Your task to perform on an android device: Open the clockbuddy app and rest the stopwatch.
Image 0: 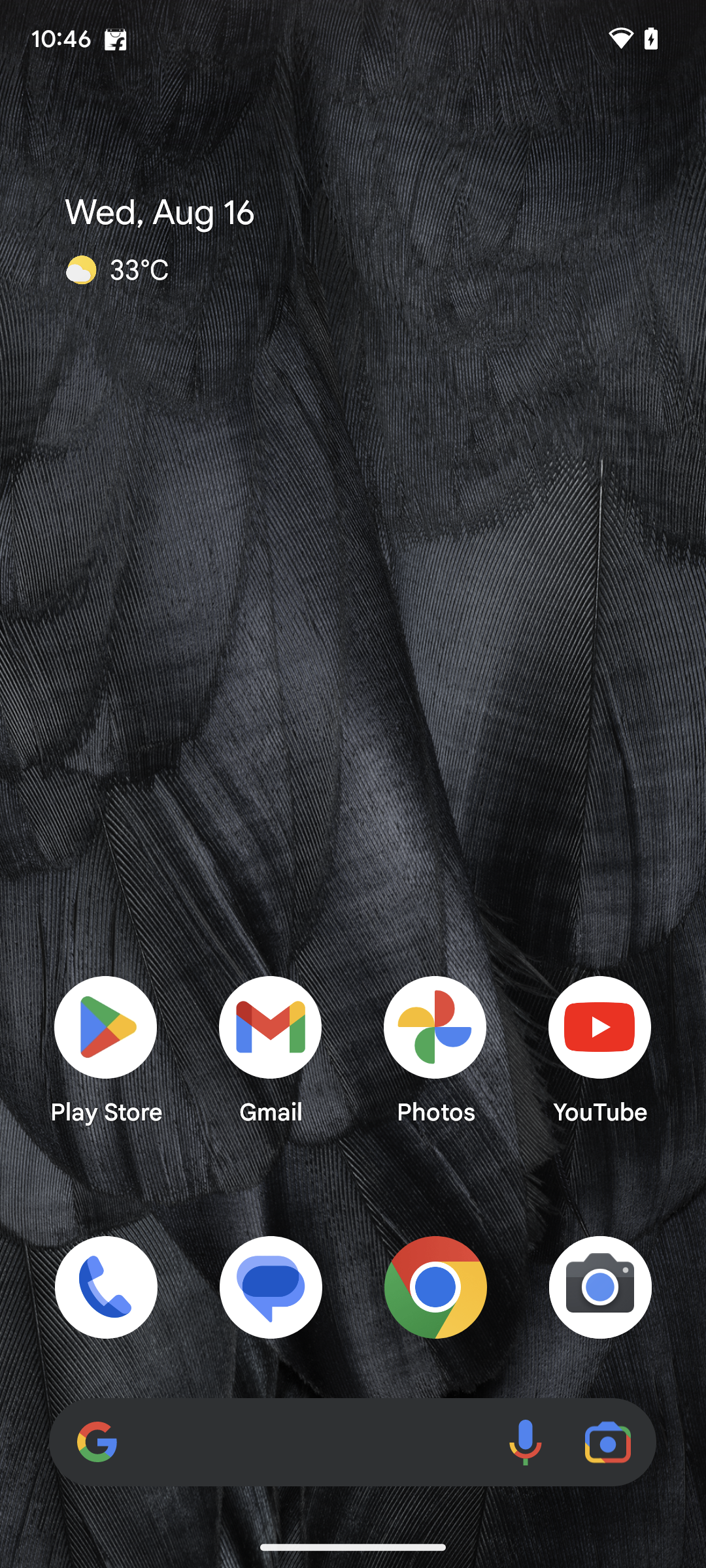
Open the clockbuddy app.
Step 0: open app "ClockBuddy"
Image 1: 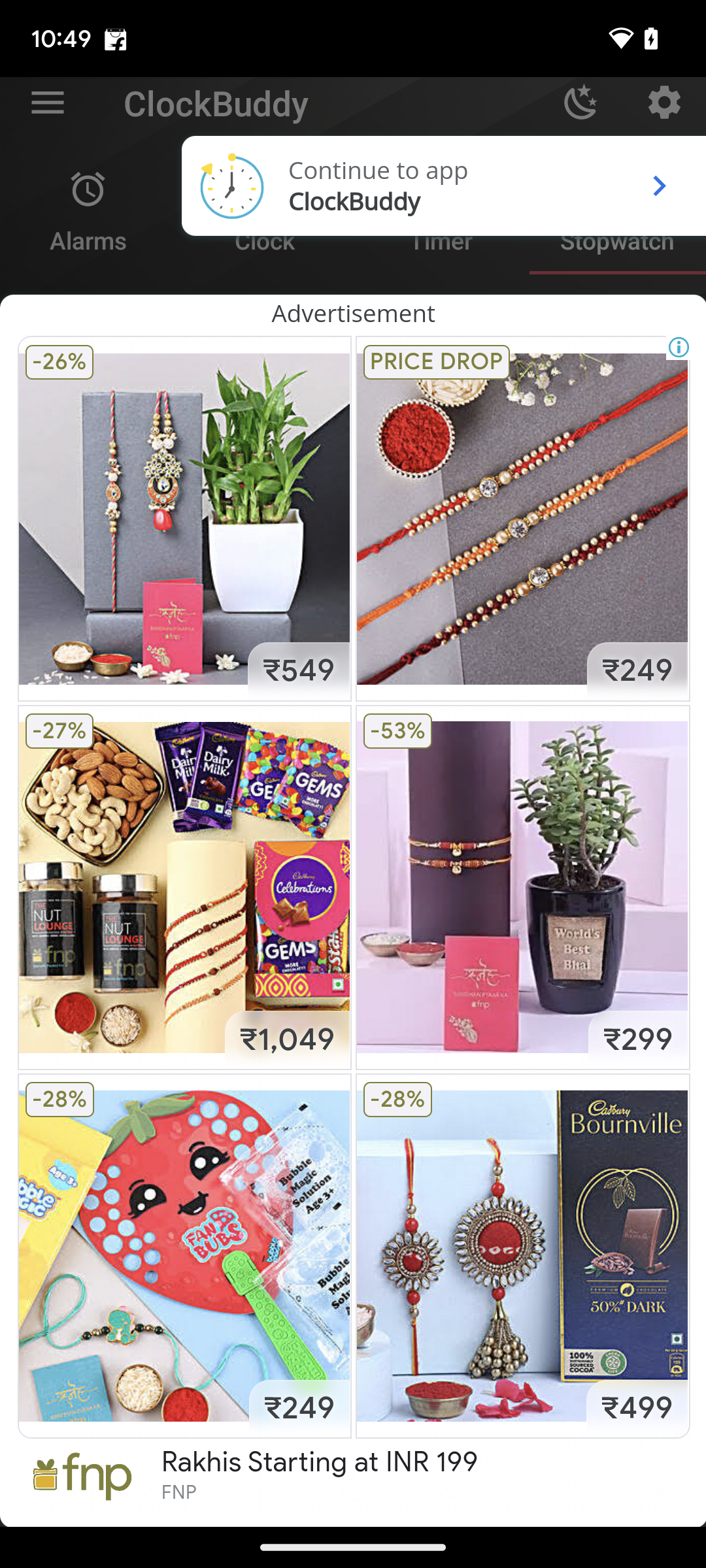
Open the clockbuddy app.
Step 1: wait
Image 2: 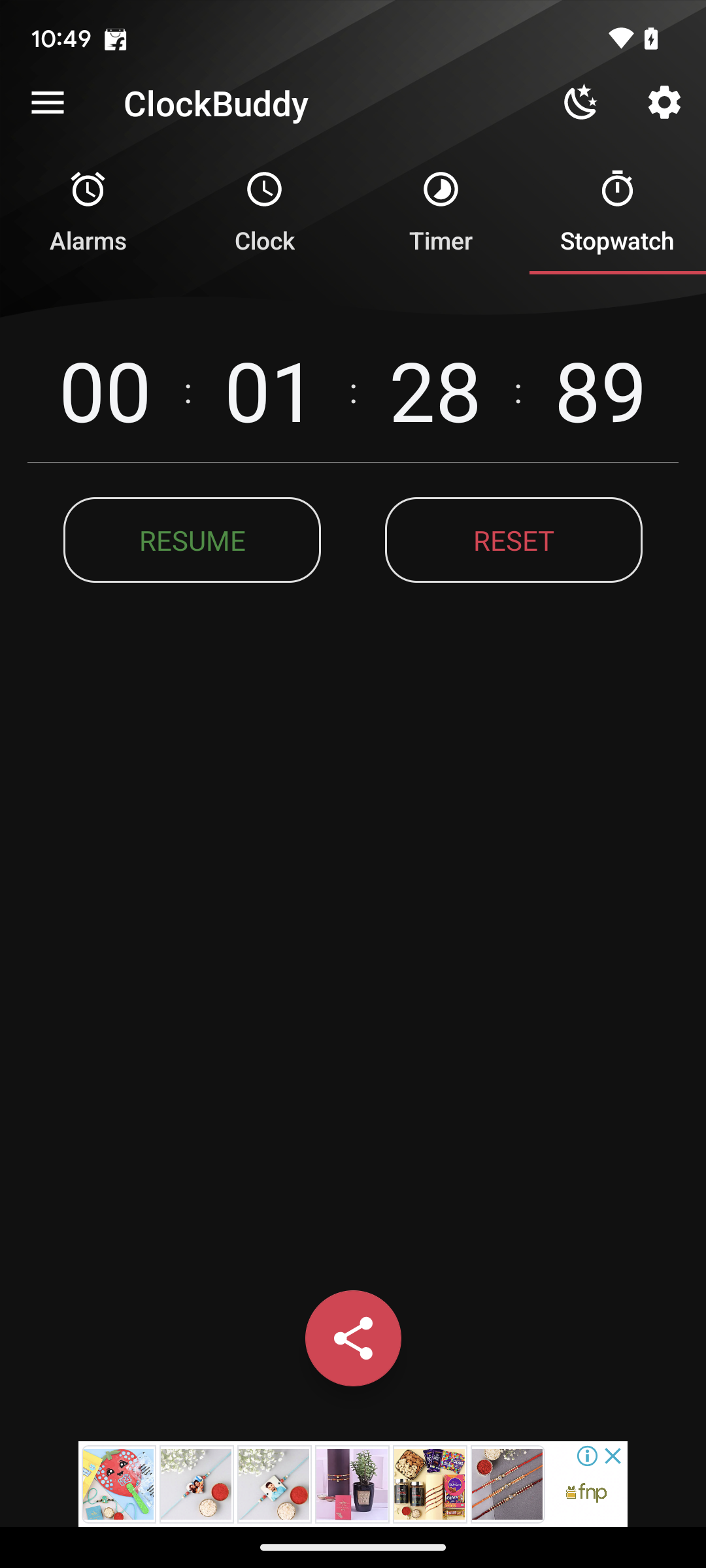
Tap on Reset.
Step 2: click (514, 540)